Your task to perform on an android device: I have some Japanese cash, so I want to know how much 100 US dollars will be converted to in Japanese currency, JPY, on the XE app.
Image 1: 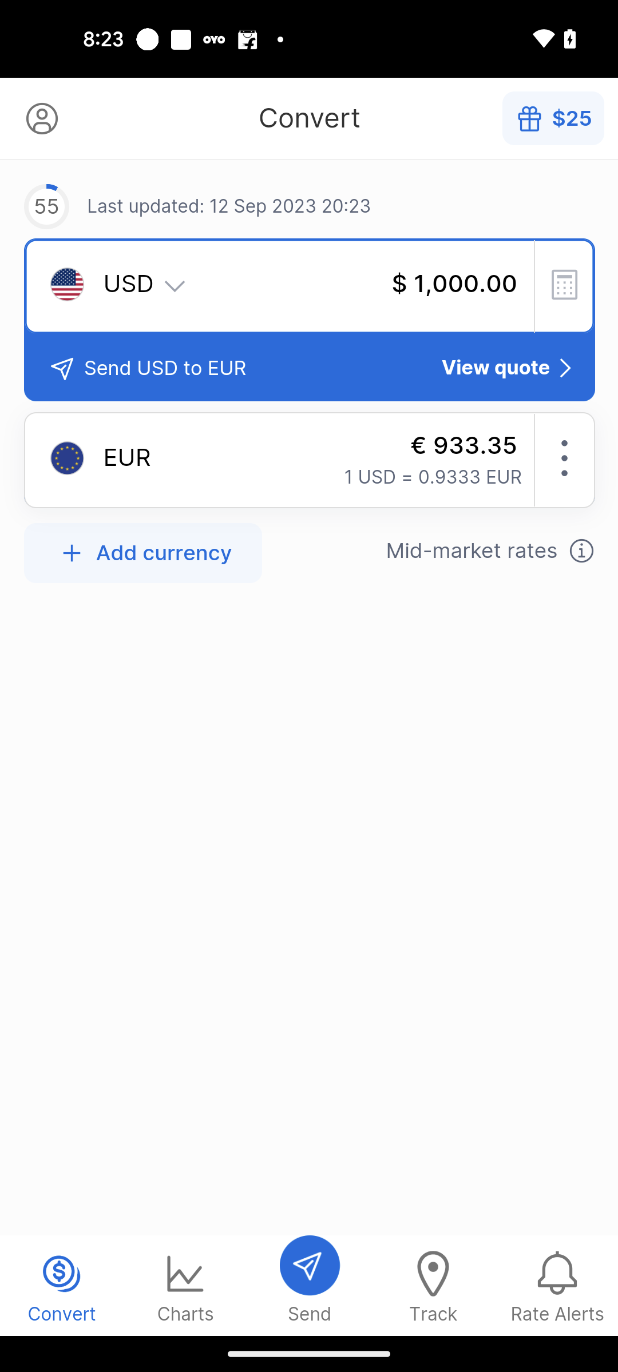
Click on the USD currency section
Step 1: click (310, 286)
Image 2: 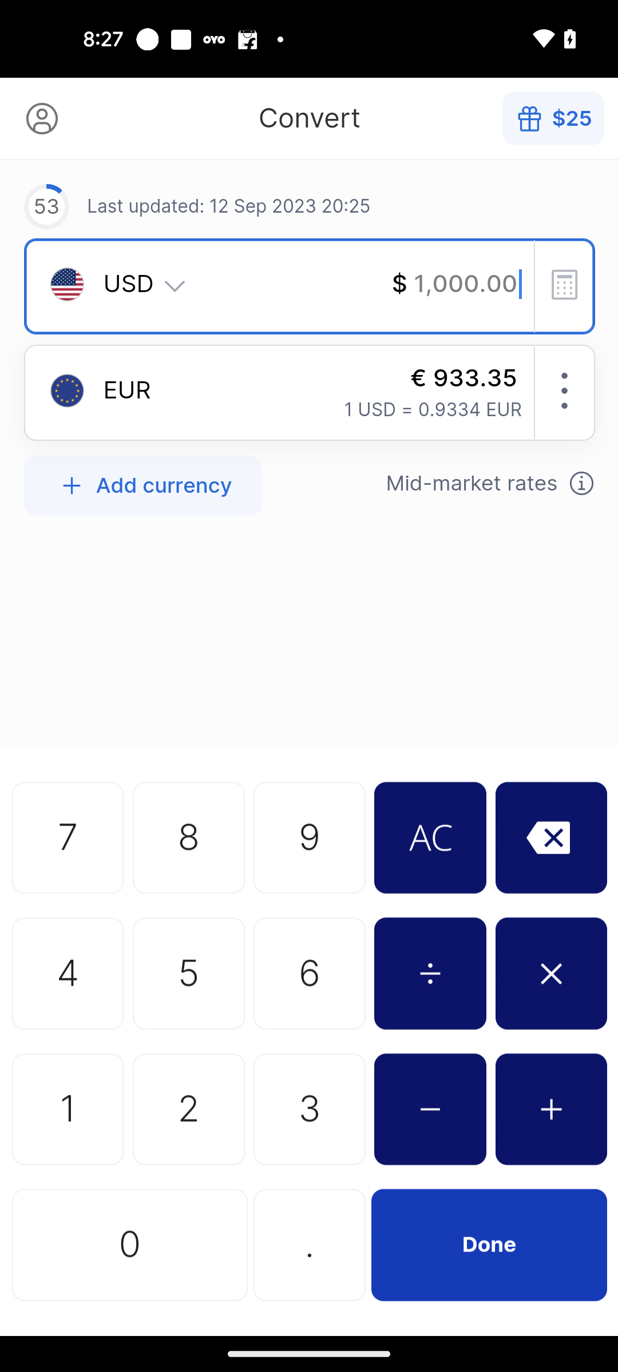
Set currency to $100 USD
Step 2: click (310, 707)
Image 3: 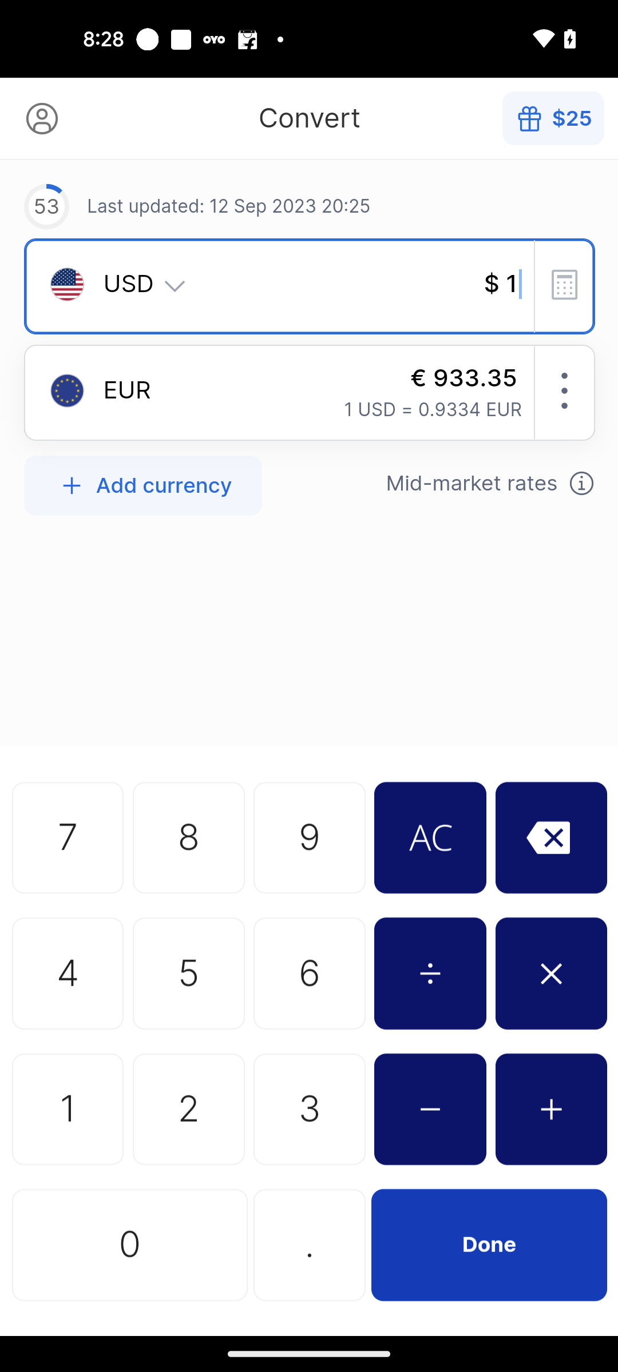
Set currency to $100 USD
Step 3: click (185, 1286)
Image 4: 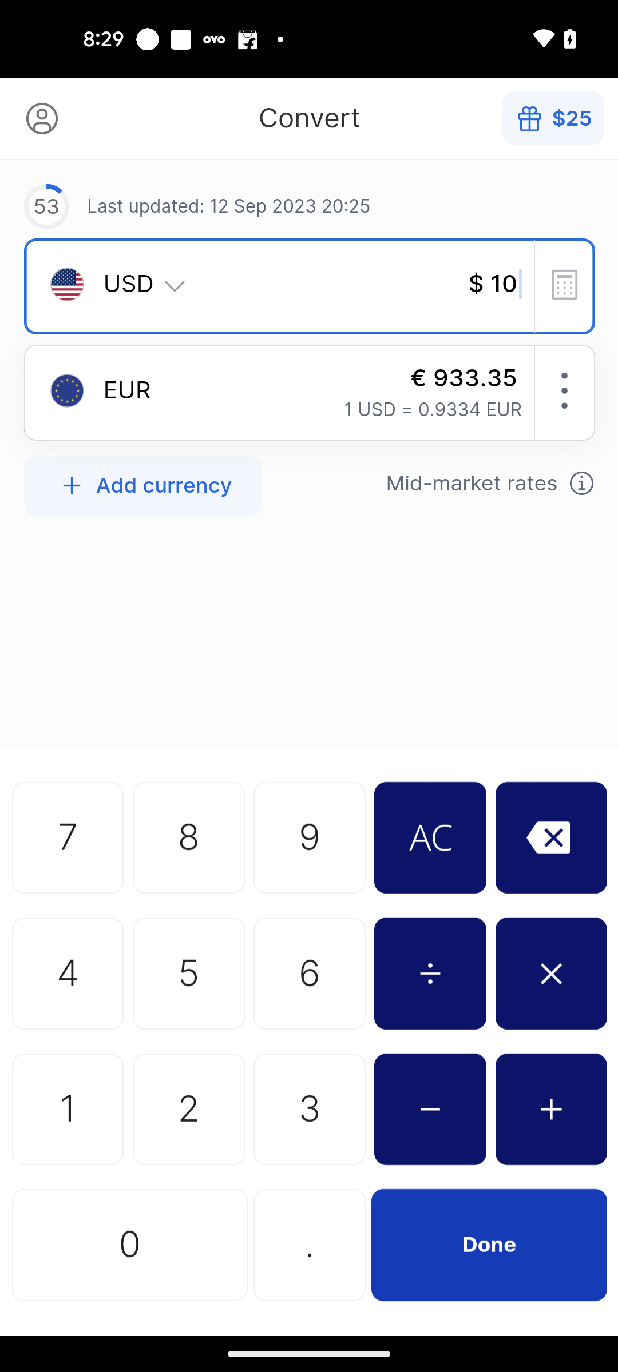
Set currency to $100 USD
Step 4: click (185, 1286)
Image 5: 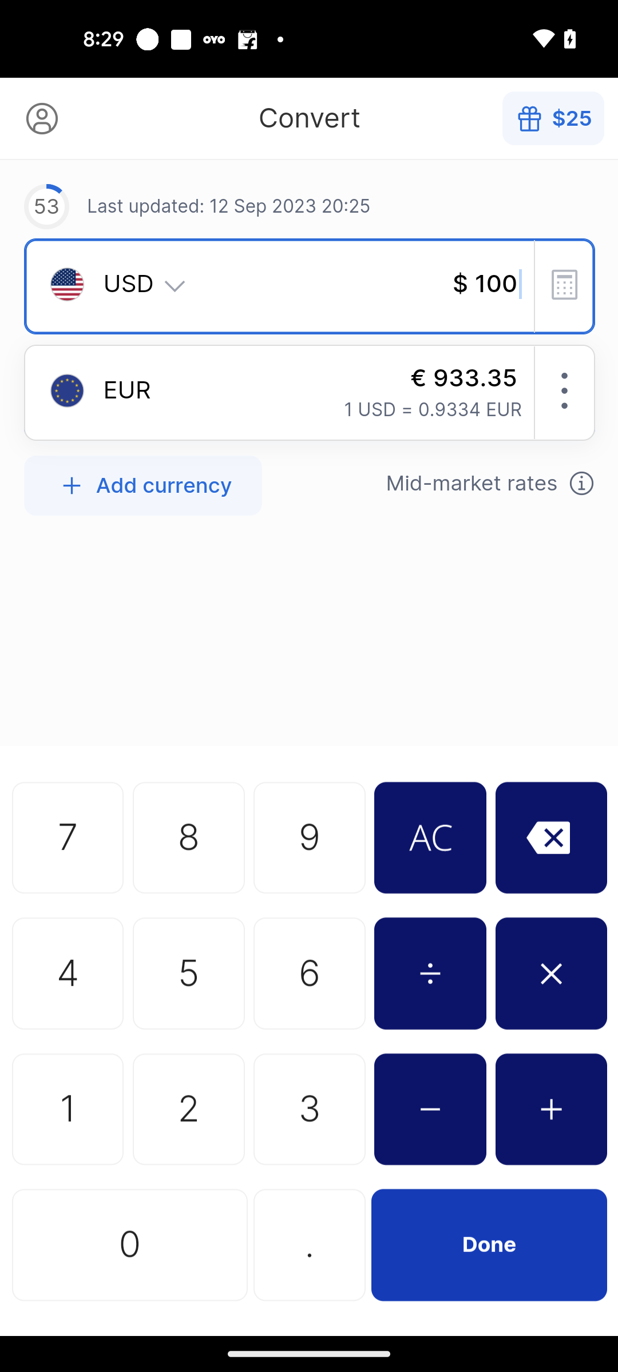
Click on the EUR currency section
Step 5: click (310, 399)
Image 6: 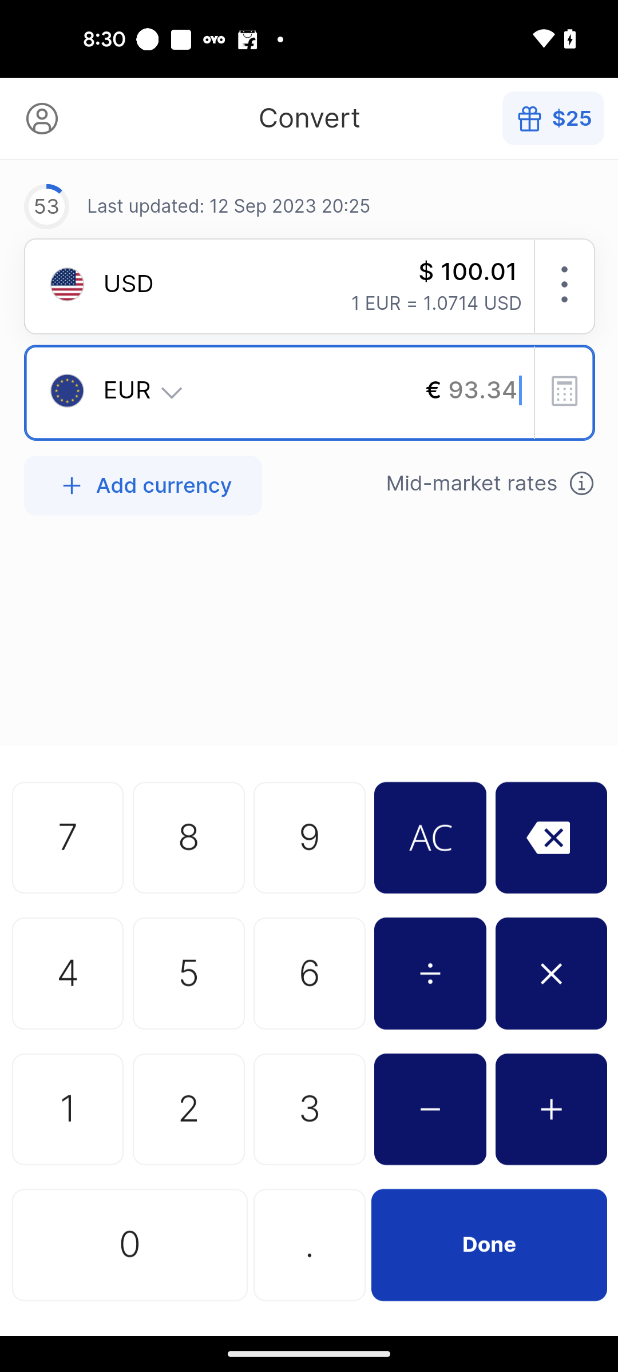
Click on the EUR currency section
Step 6: click (310, 399)
Image 7: 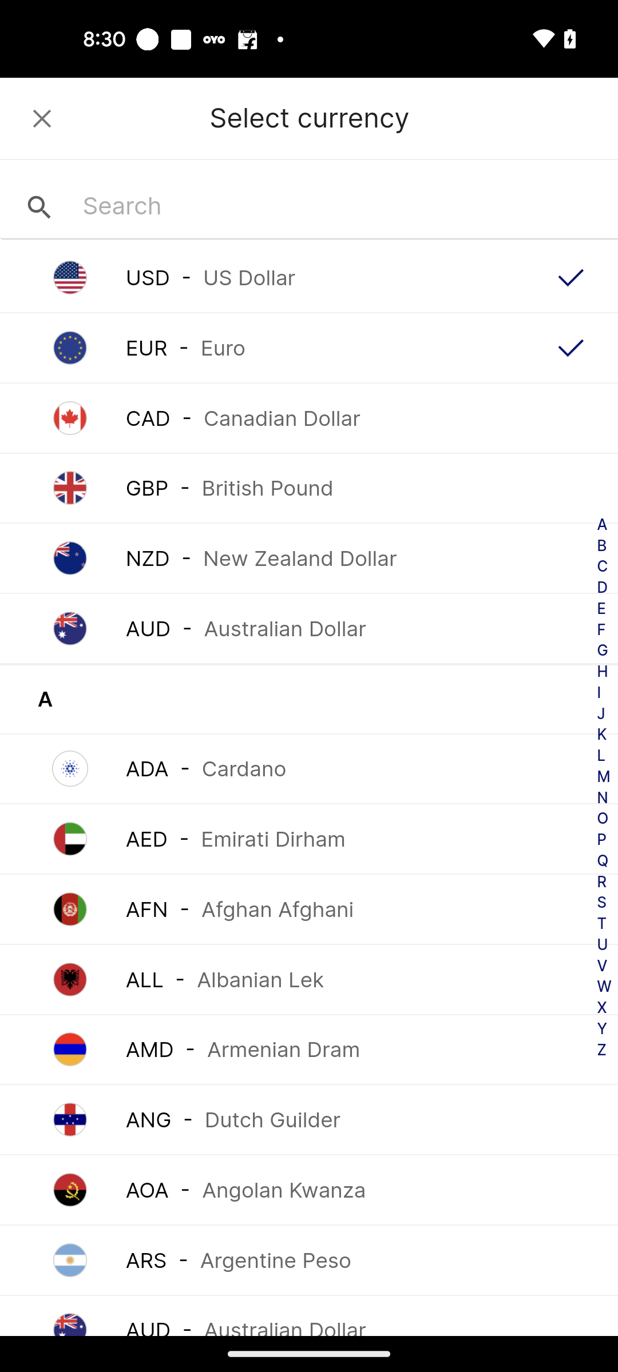
Swipe up to view Japanese yen
Step 7: scroll down
Image 8: 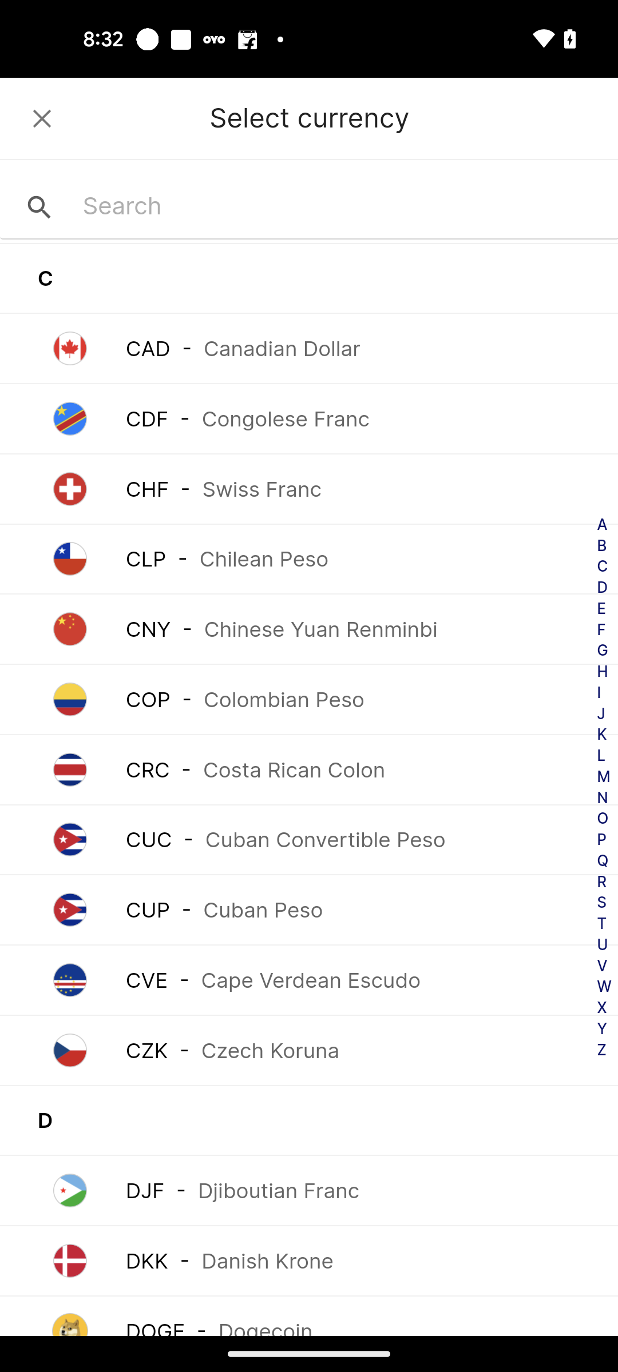
Swipe up to view Japanese yen
Step 8: scroll down
Image 9: 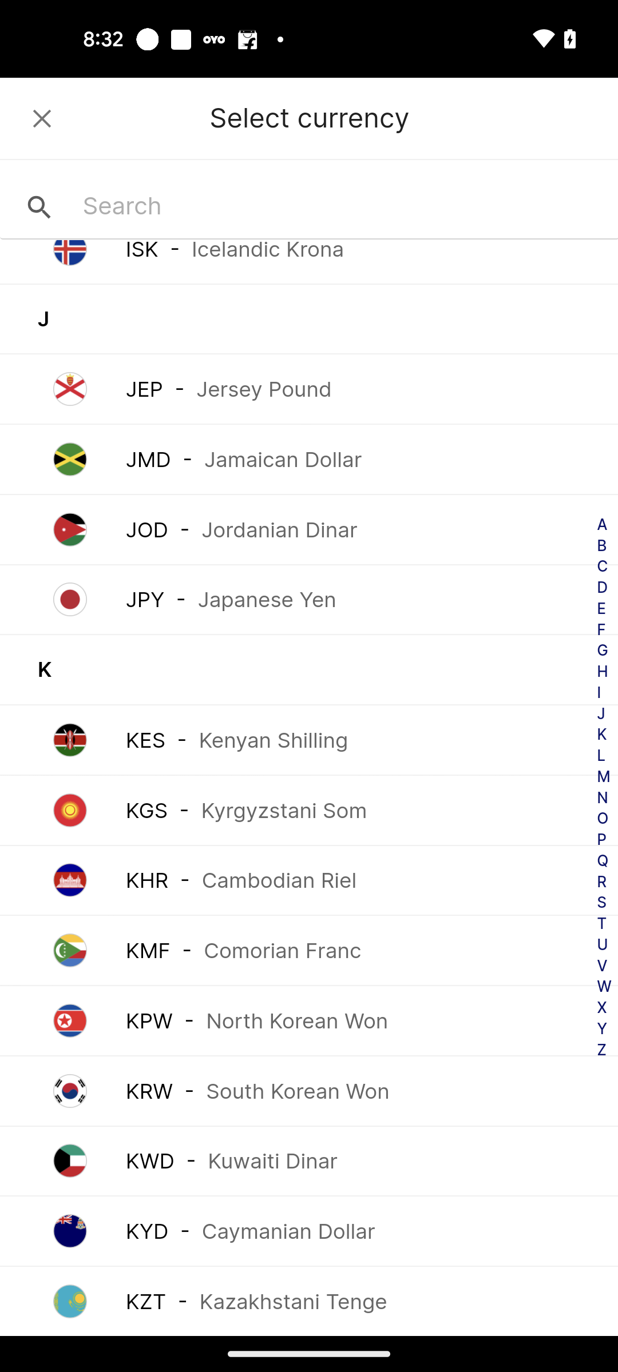
Select the Japanese Yen
Step 9: click (308, 599)
Image 10: 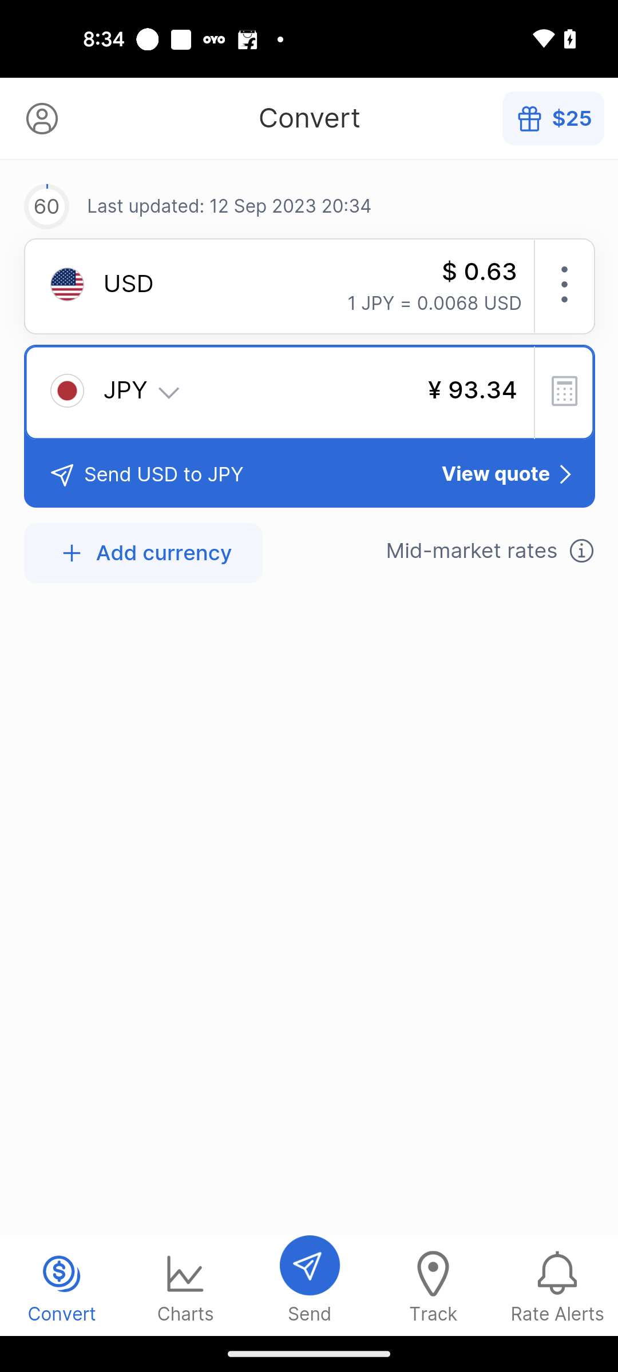
Click on the USD currency section
Step 10: click (310, 293)
Image 11: 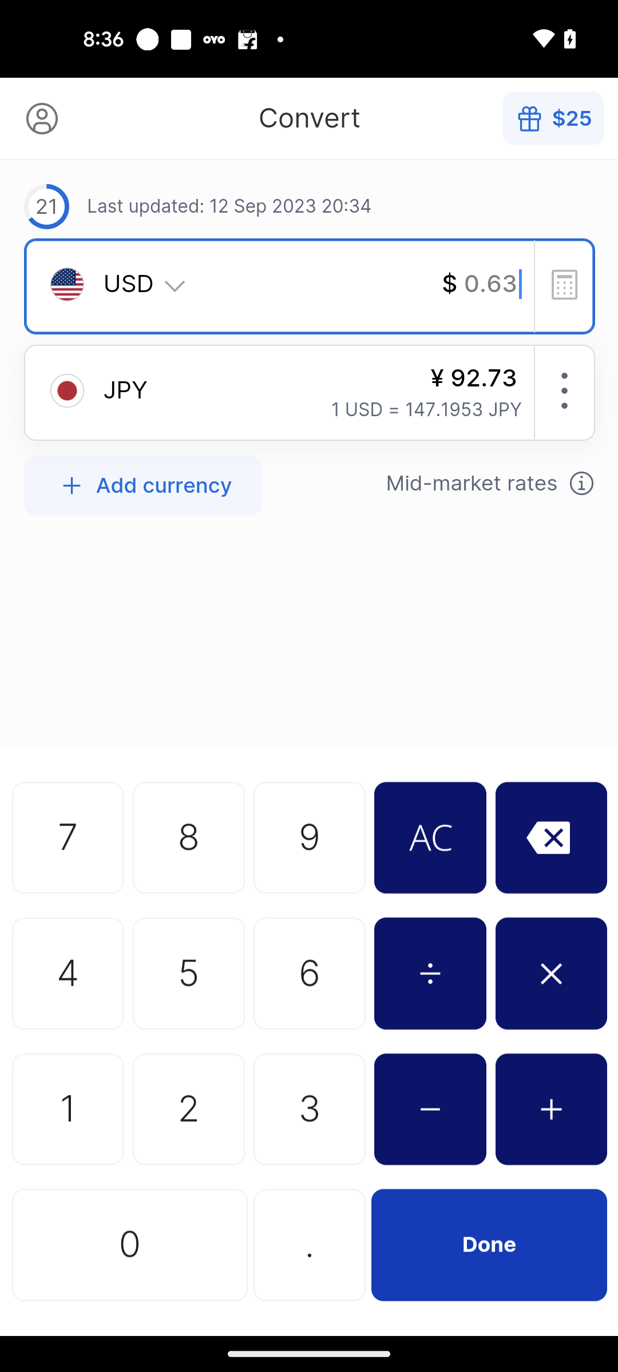
Set currency to $100 USD
Step 11: click (310, 707)
Image 13: 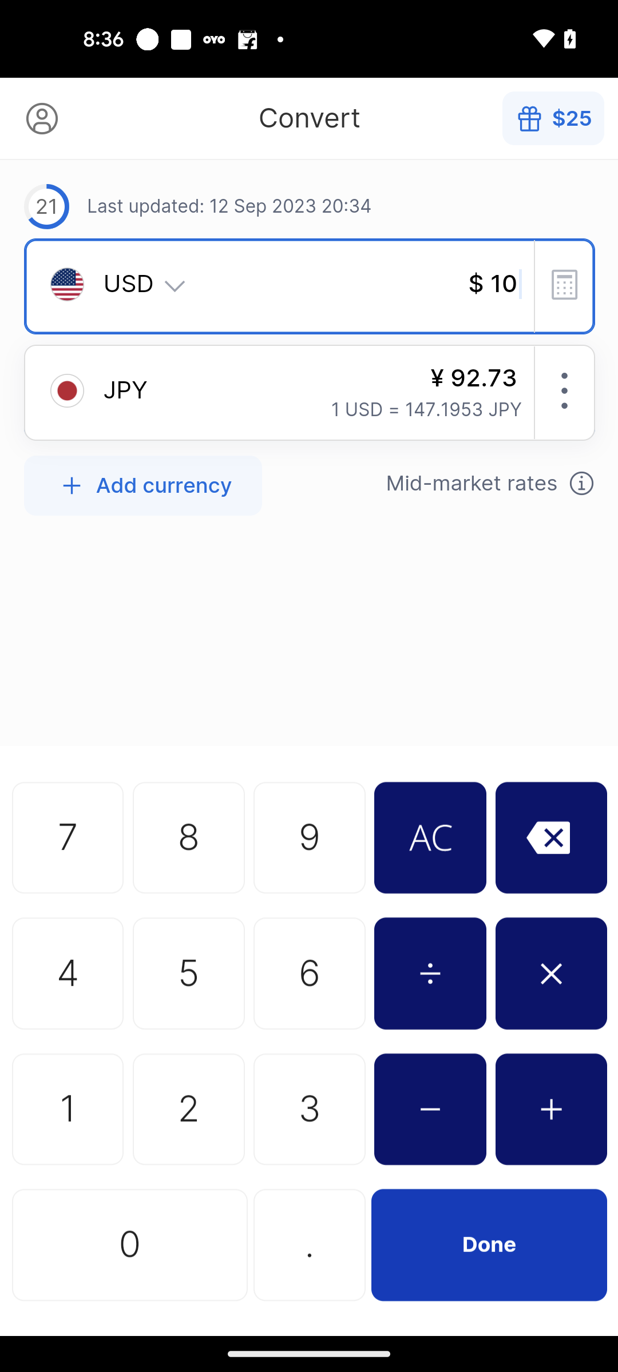
Set currency to $100 USD
Step 13: click (185, 1286)
Image 14: 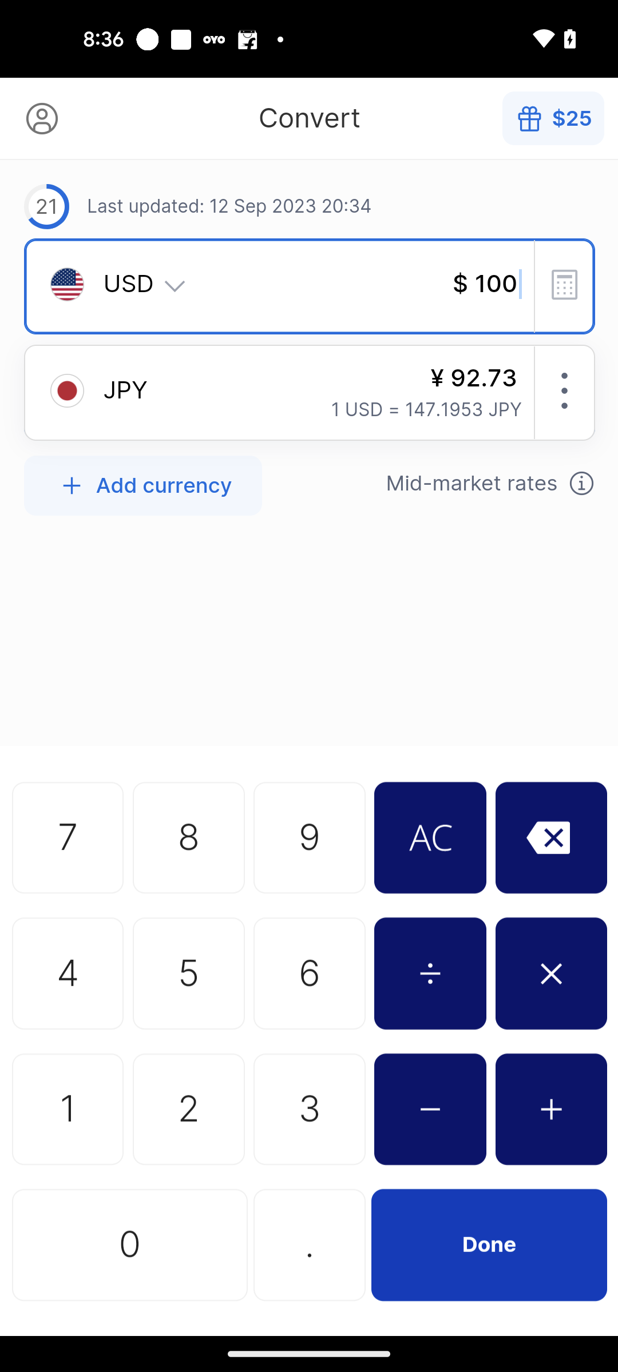
Click on the Done button at the bottom right corner of the screen
Step 14: click (489, 1244)